Your task to perform on an android device: I want to checkout my cart.
Image 0: 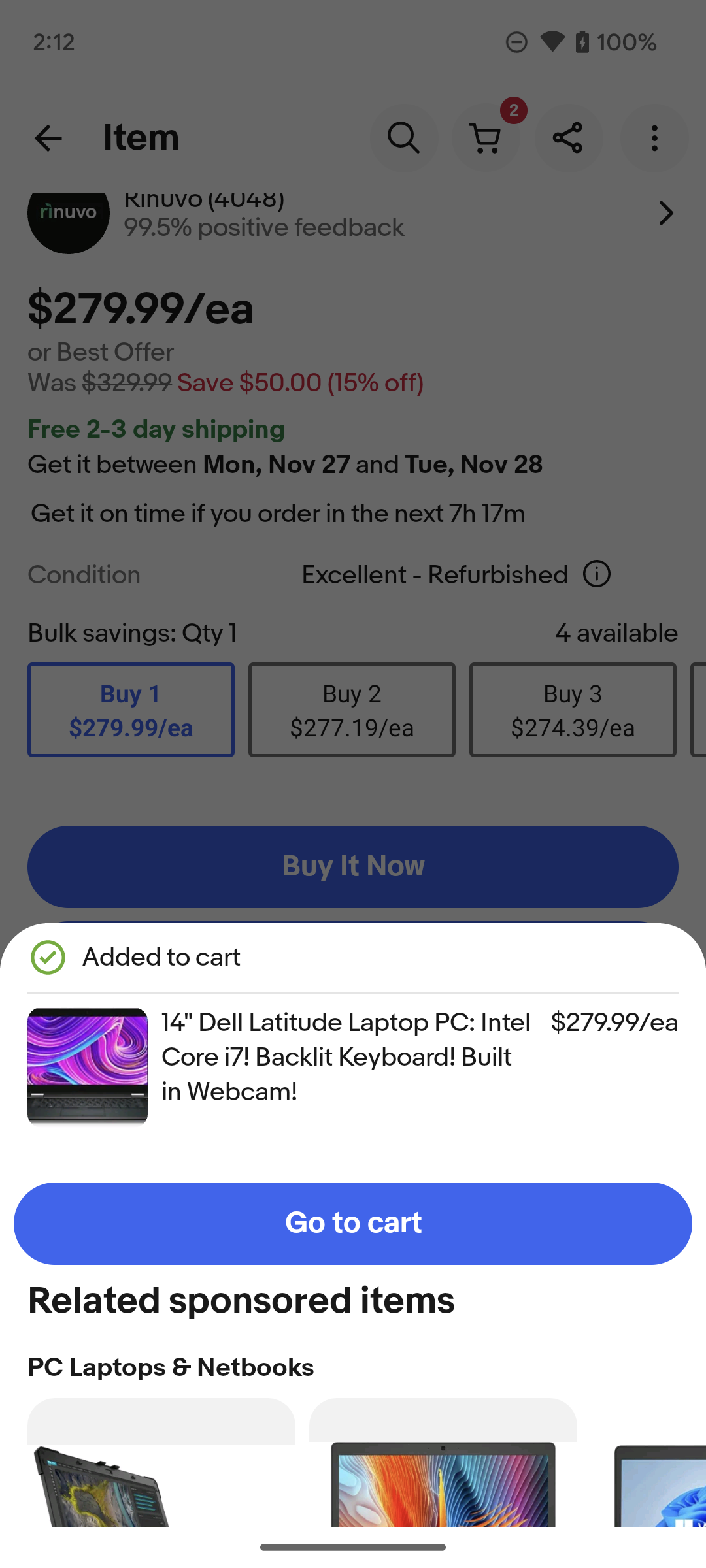
Click on the Go to cart option on the screen.
Step 0: click (352, 1224)
Image 1: 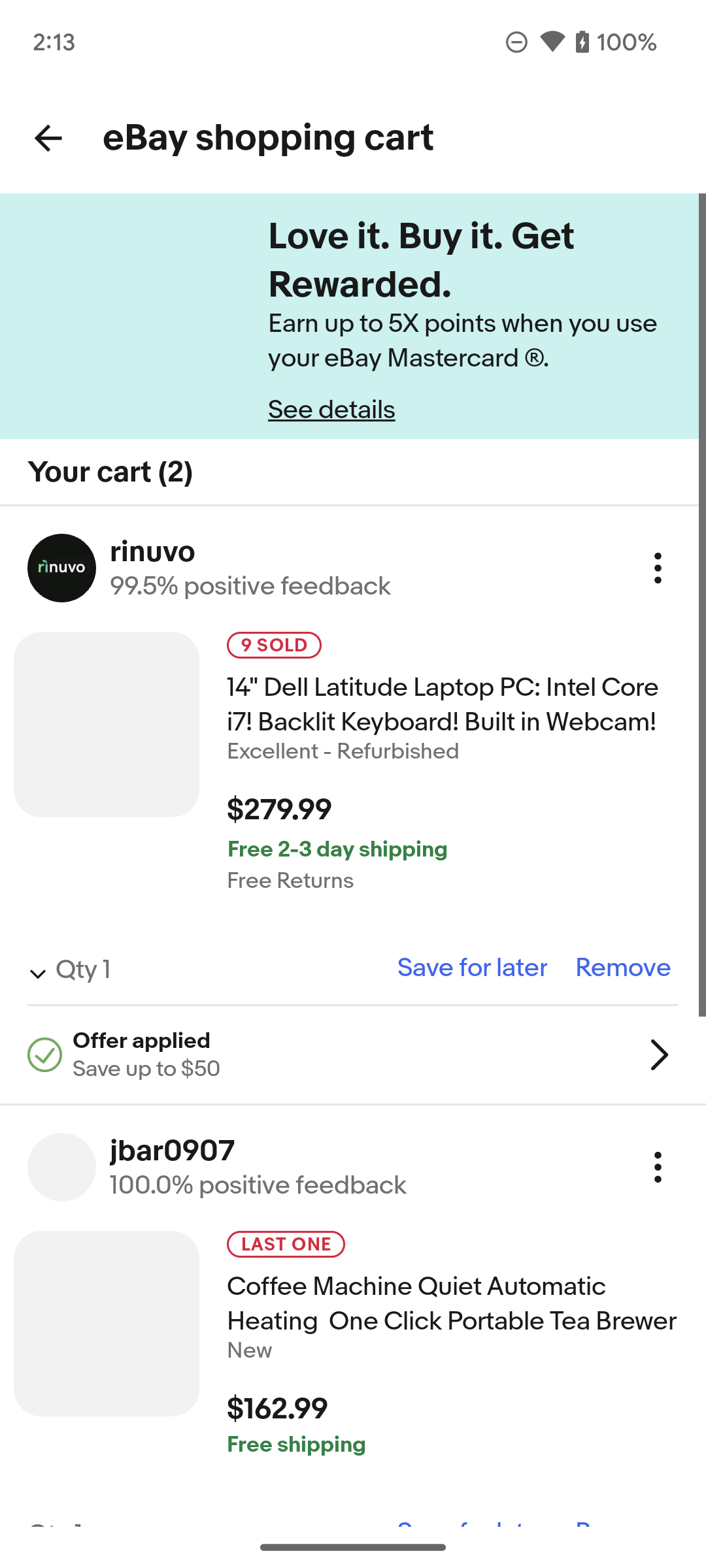
Swipe up on the screen.
Step 1: scroll down
Image 2: 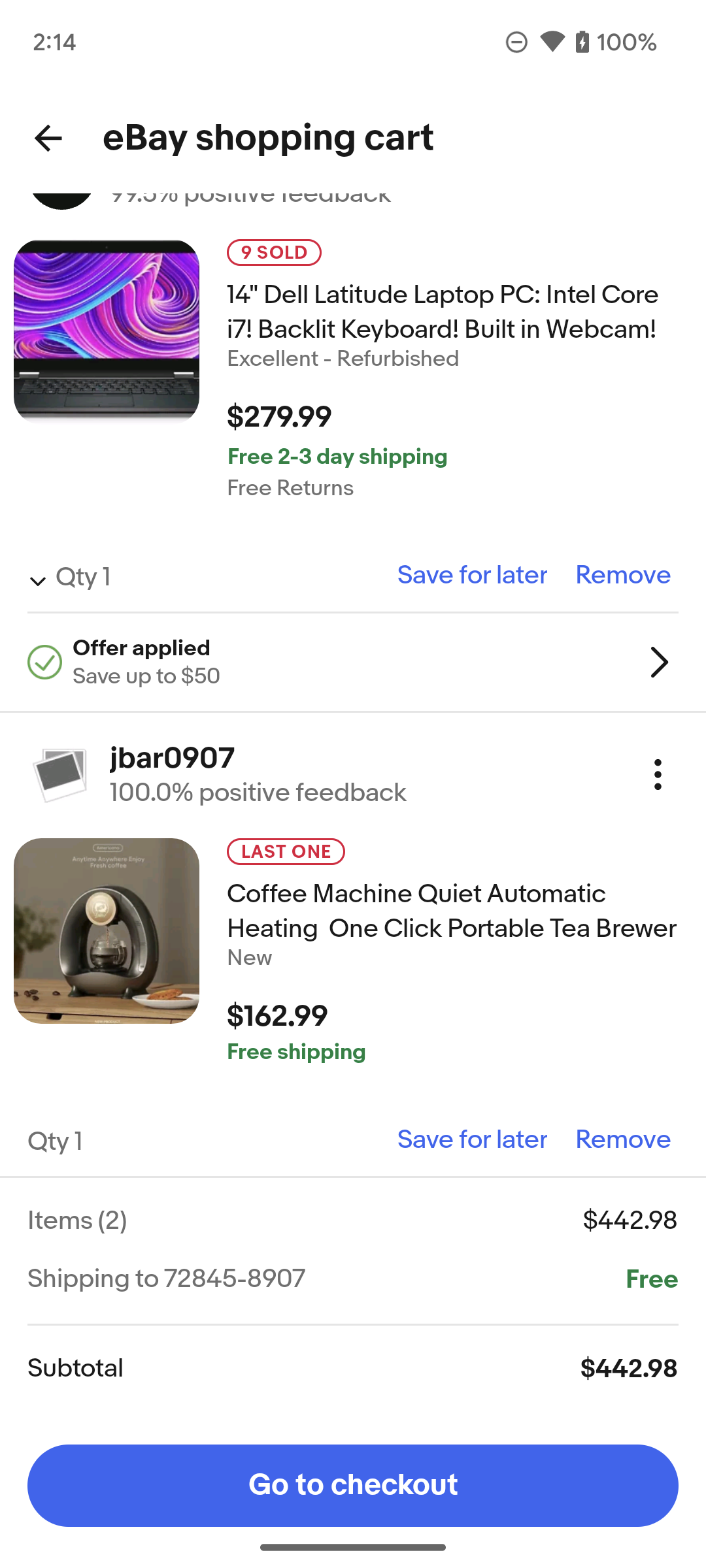
Click on the Go to checkout option on the bottom of the screen.
Step 2: click (353, 1485)
Image 3: 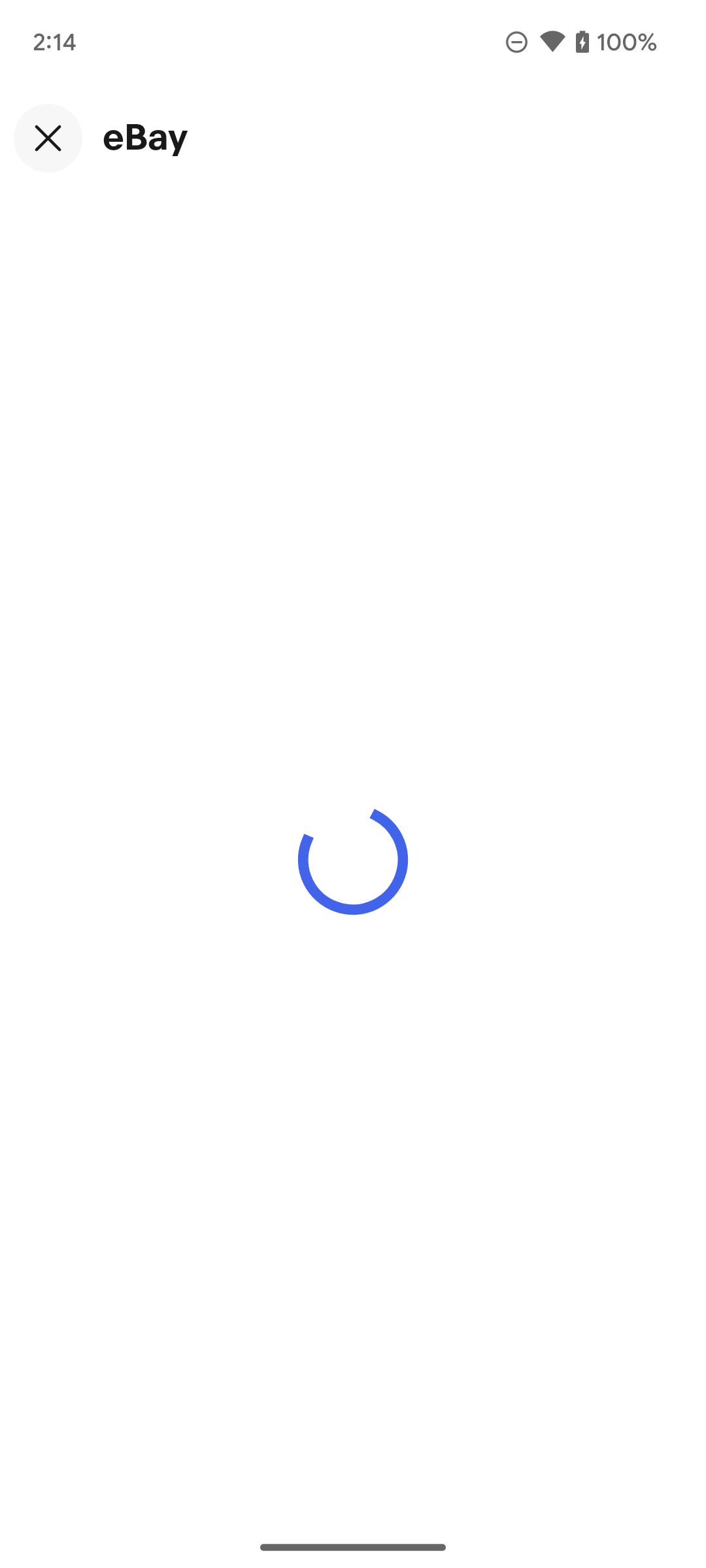
Click on the Go to checkout option on the bottom of the screen.
Step 3: wait